Your task to perform on an android device: Open the PDF file of my favorite book, "The Queen's Gambit," on the Adobe Acrobat app.
Image 0: 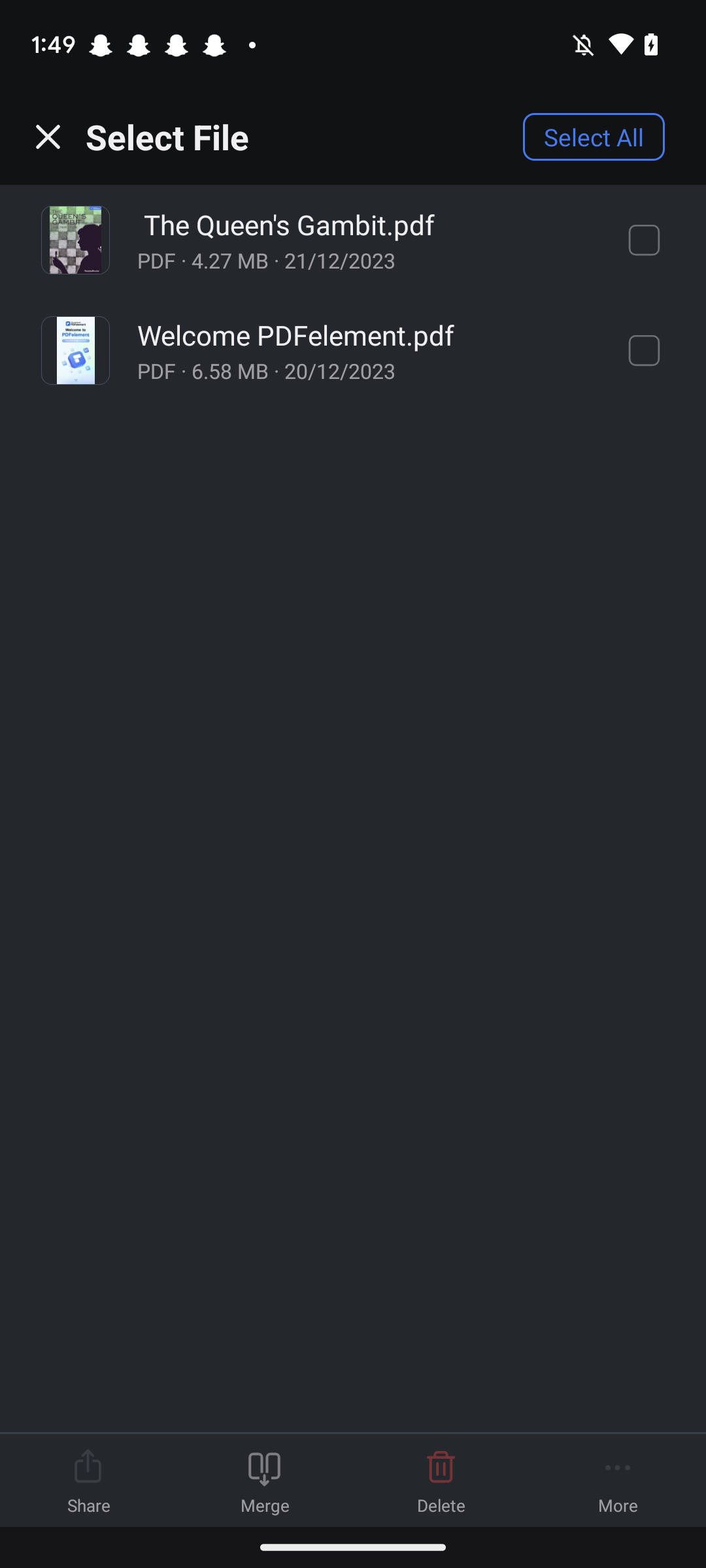
Open the Adobe Acrobat app.
Step 0: open app "Adobe Acrobat"
Image 1: 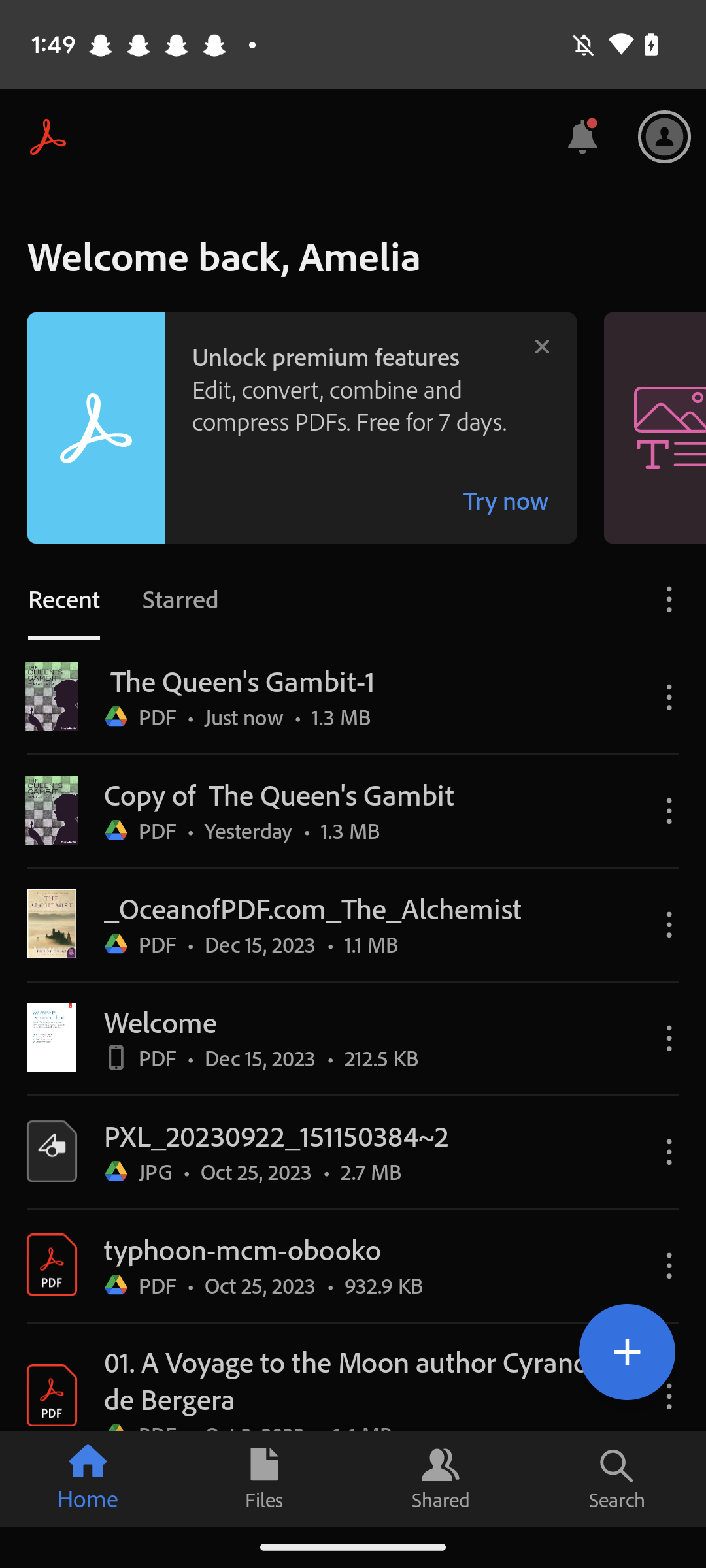
Open the First Pdf file "The Queen's Gambit"
Step 1: click (239, 680)